Your task to perform on an android device: I need to replace the sofa because it's broken, therefore I'm going to search for a L- Shape sofa using the Homzmart app.
Image 0: 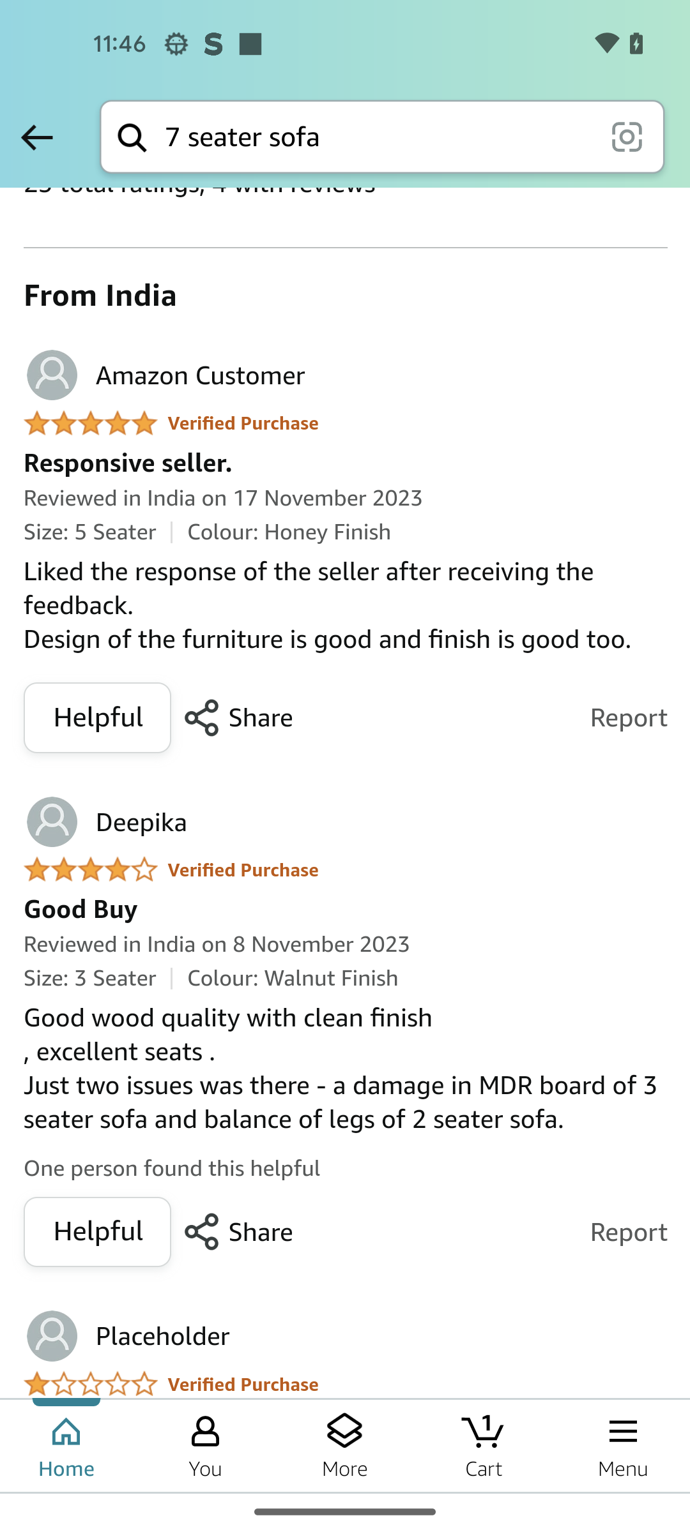
Open the Homzmart app
Step 0: open app "Homzmart"
Image 1: 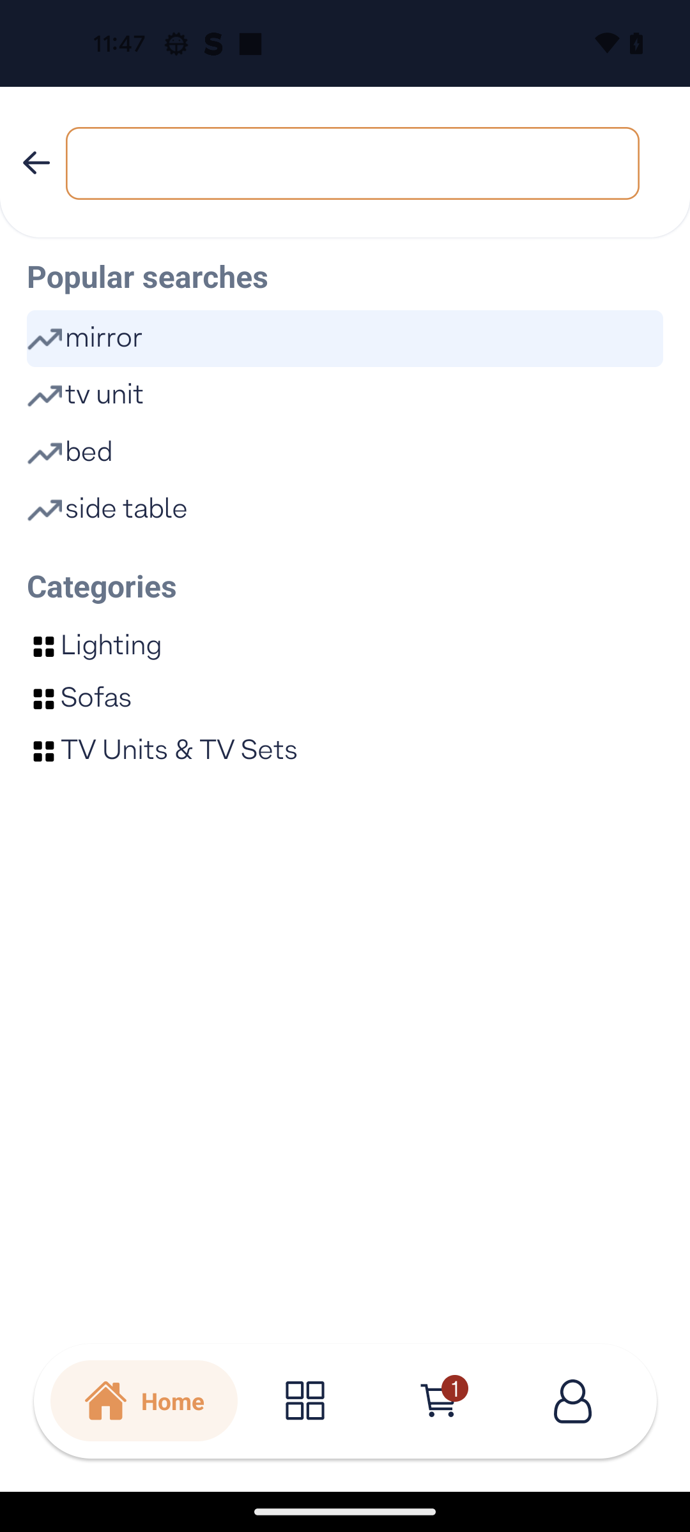
Go to the search bar at the top of the screen
Step 1: click (353, 163)
Image 2: 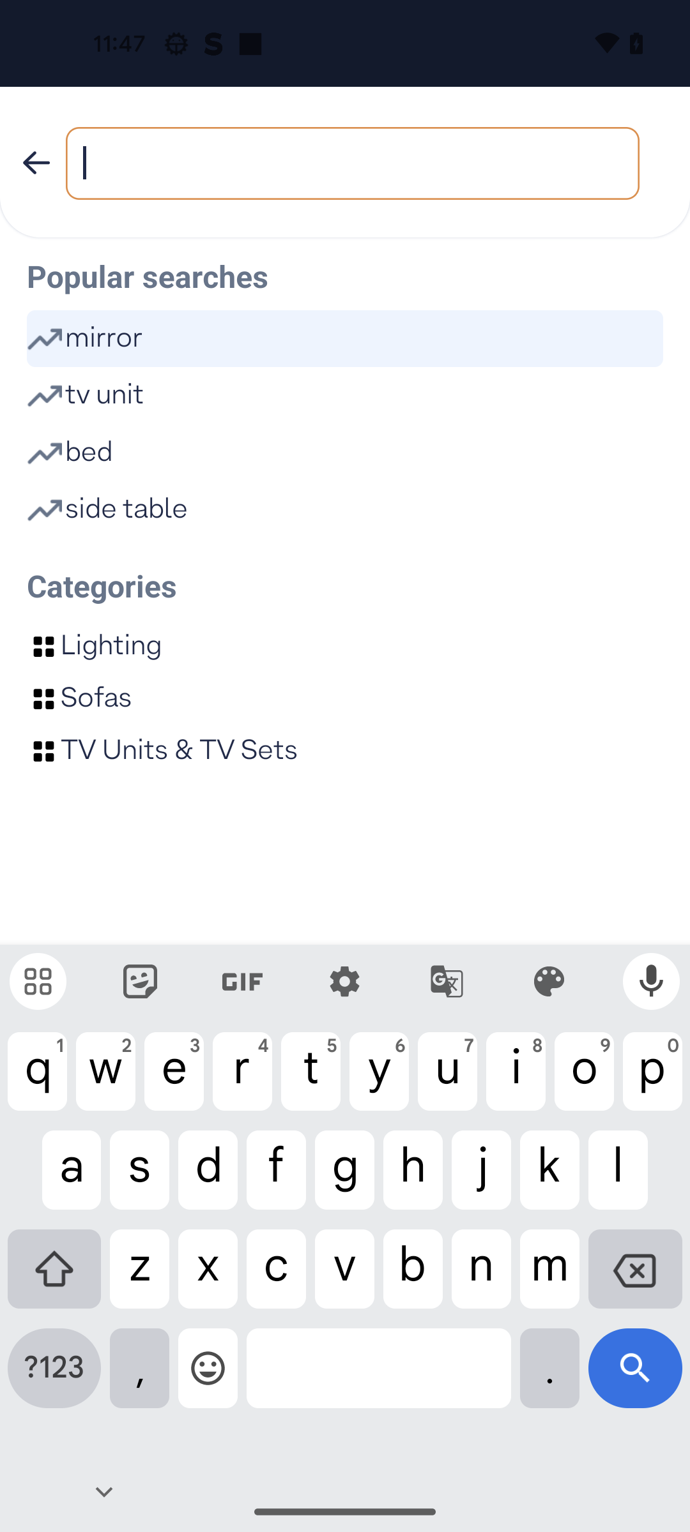
Search for L-Shape sofa
Step 2: type "L-Shape sofa"
Image 3: 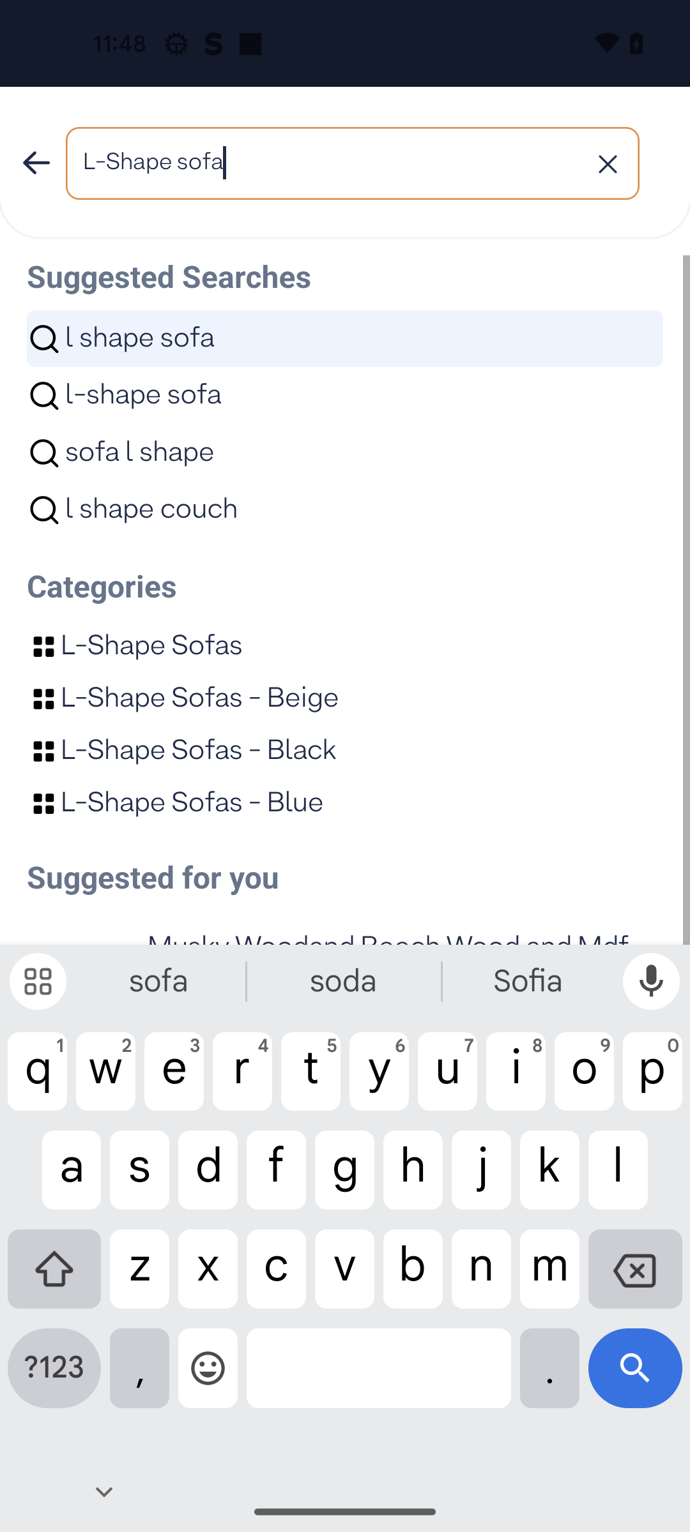
Click on the search icon at the bottom right corner of the screen
Step 3: click (635, 1378)
Image 4: 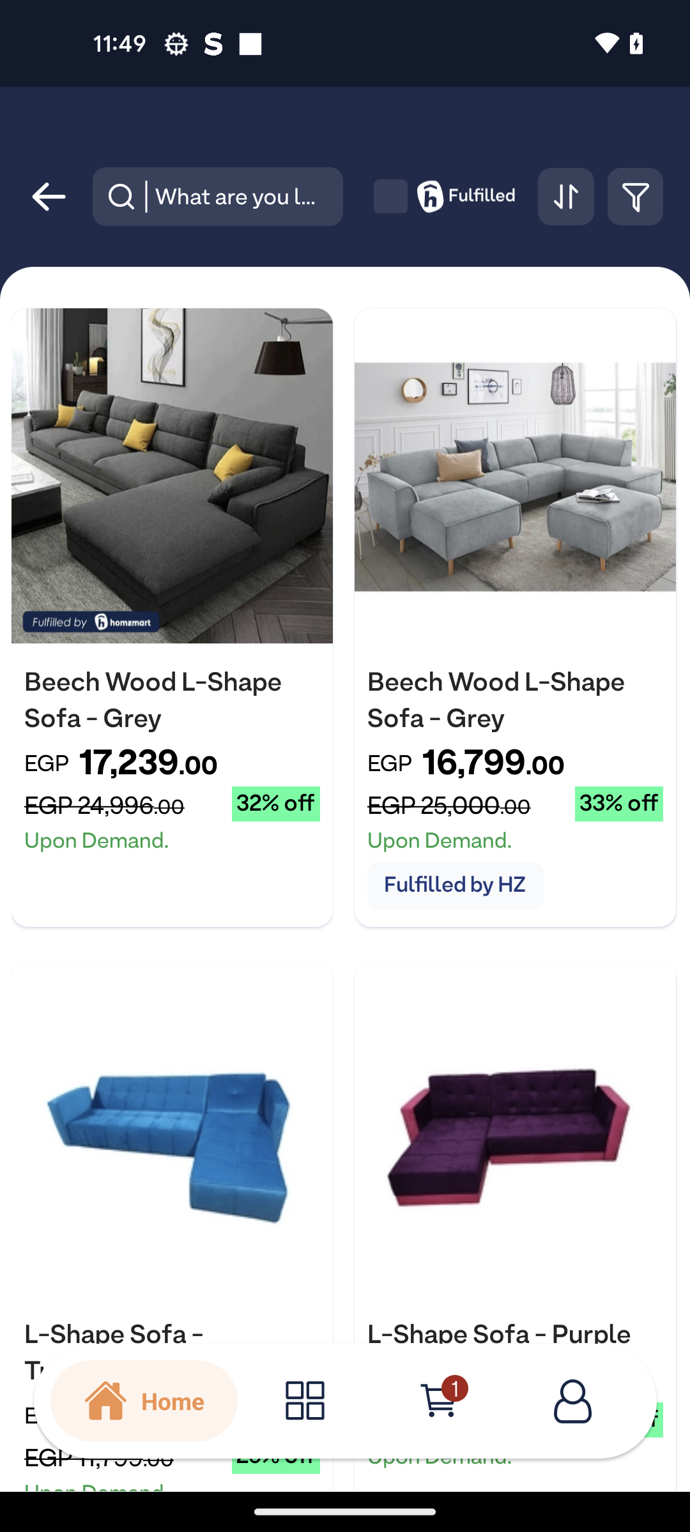
Swipe up to view more sofa
Step 4: scroll down
Image 5: 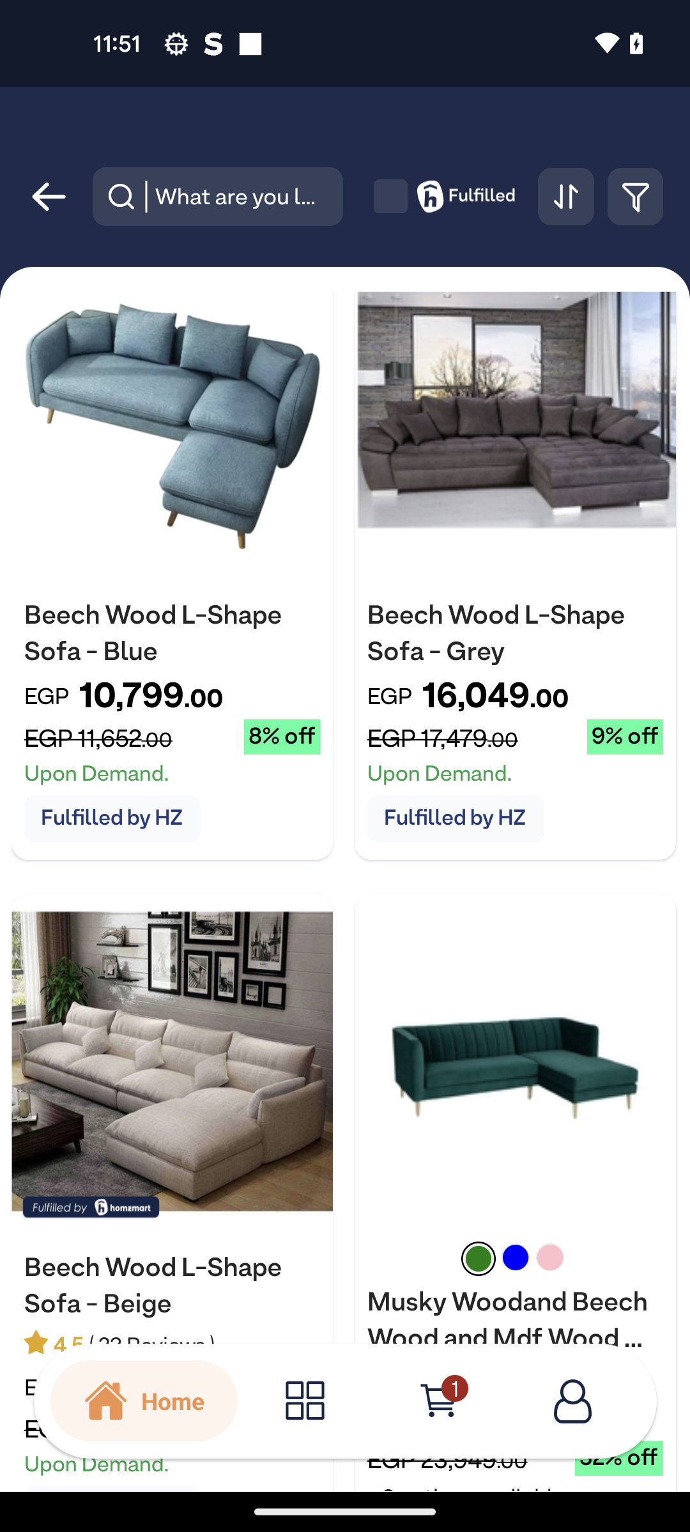
Swipe up to view more sofa
Step 5: scroll down